Your task to perform on an android device: Listen to a live radio station and search for Janvani 90.8 FM radio station.
Image 0: 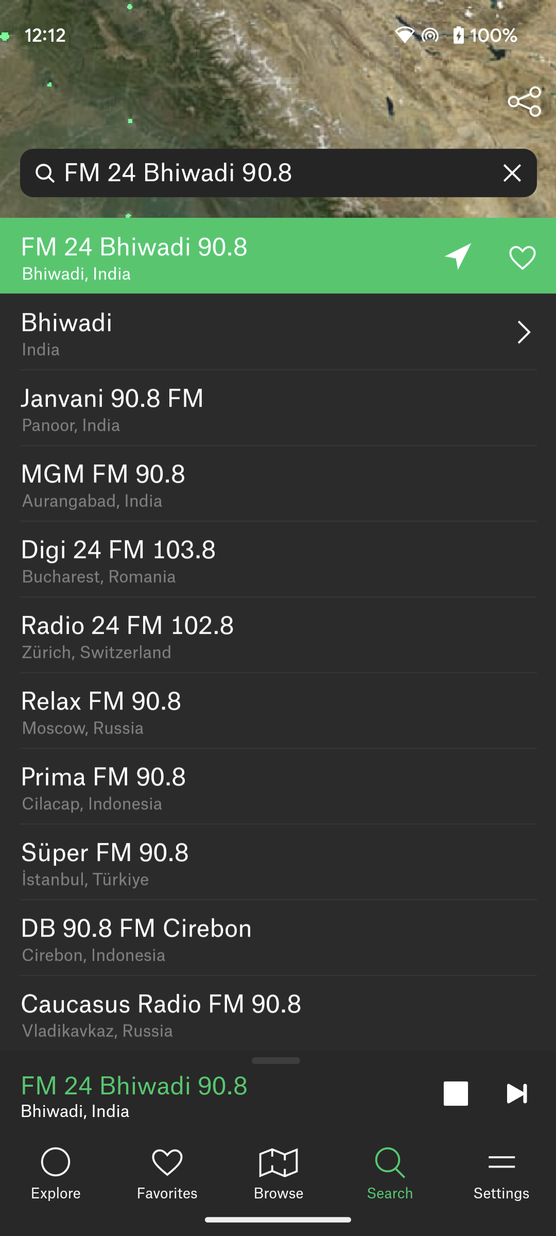
Click on cross icon of the search bar at the top of the screen
Step 0: click (277, 173)
Image 1: 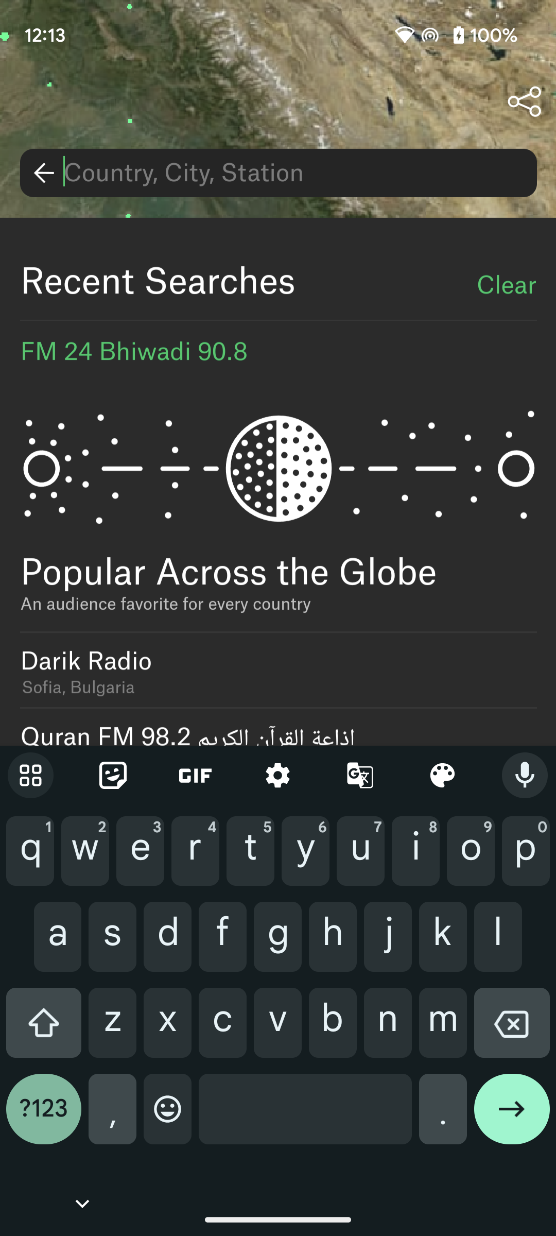
Type Janvani 90.8 FM in search bar 
Step 1: type "Janvani 90.8 FM"